Your task to perform on an android device: Add a due date of November 20 on the Habitica app so that I can complete my future shopping for hiking boots and camping gear by this date.
Image 0: 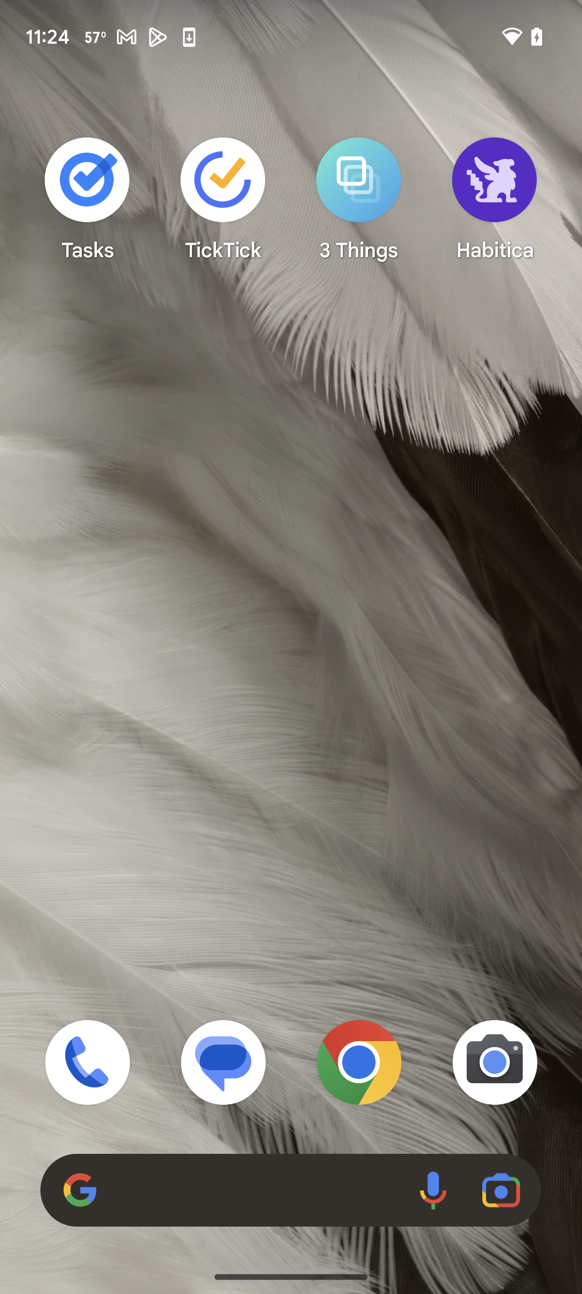
Open Habitica app
Step 0: open app "Habitica"
Image 1: 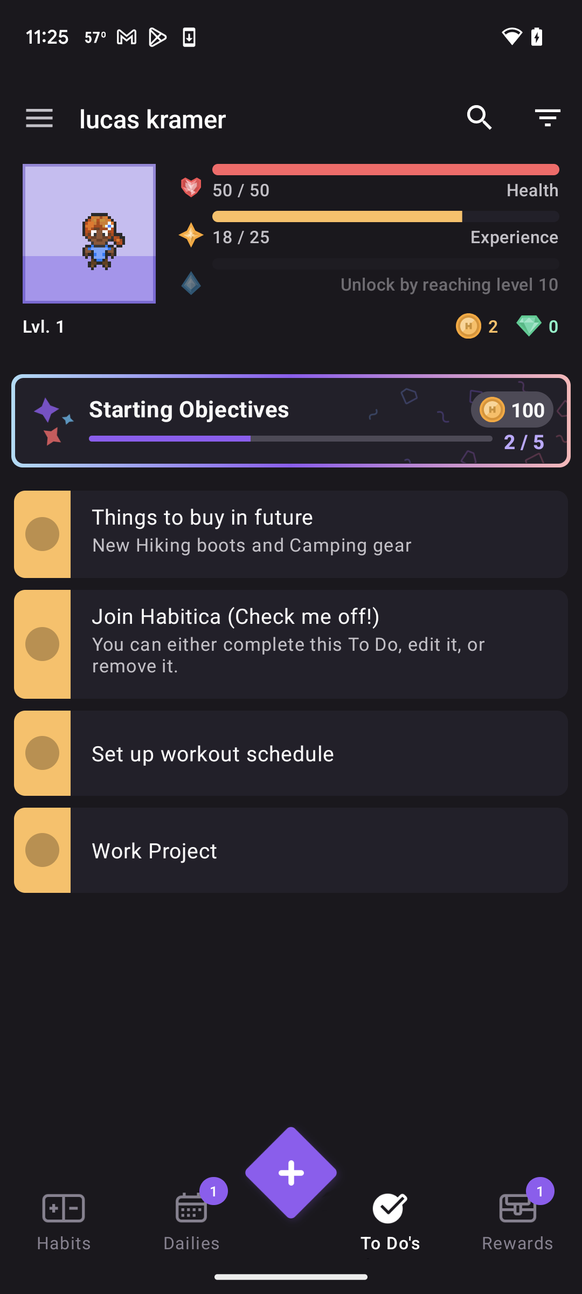
Click on Things to buy in future
Step 1: click (254, 545)
Image 2: 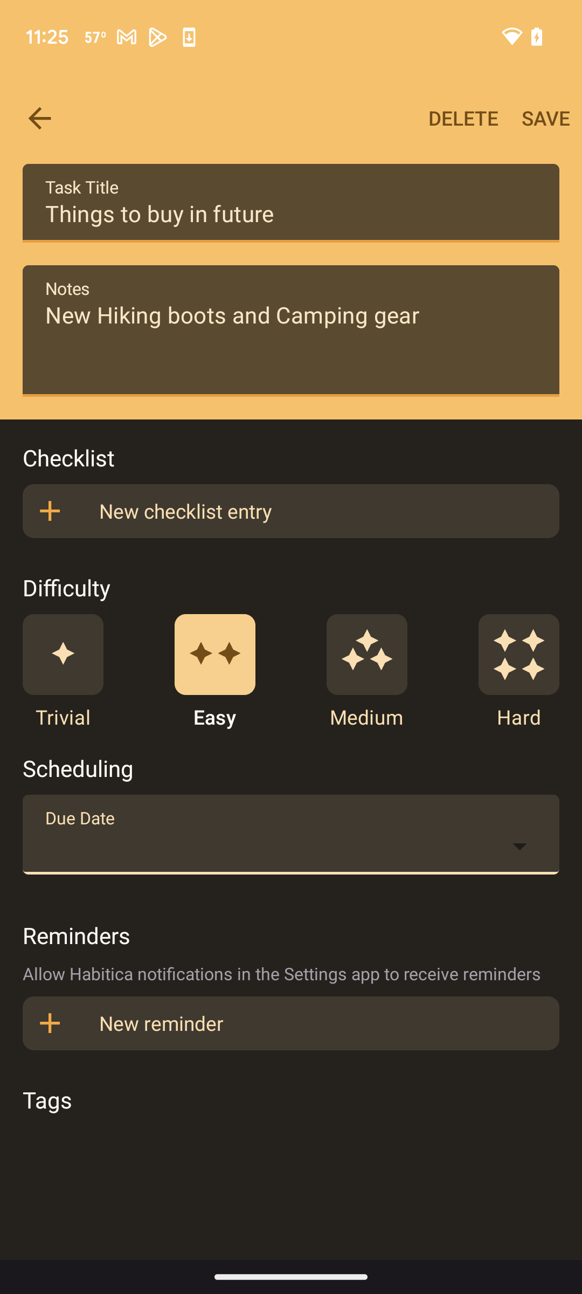
Click on due date
Step 2: click (101, 853)
Image 3: 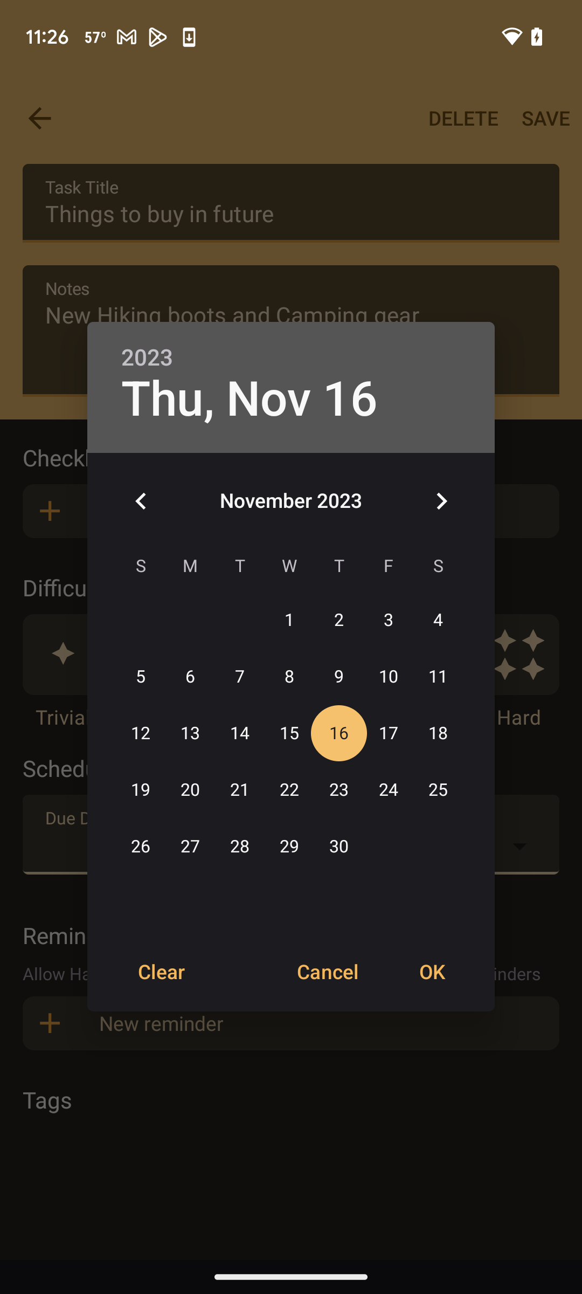
Select November 20
Step 3: click (190, 790)
Image 4: 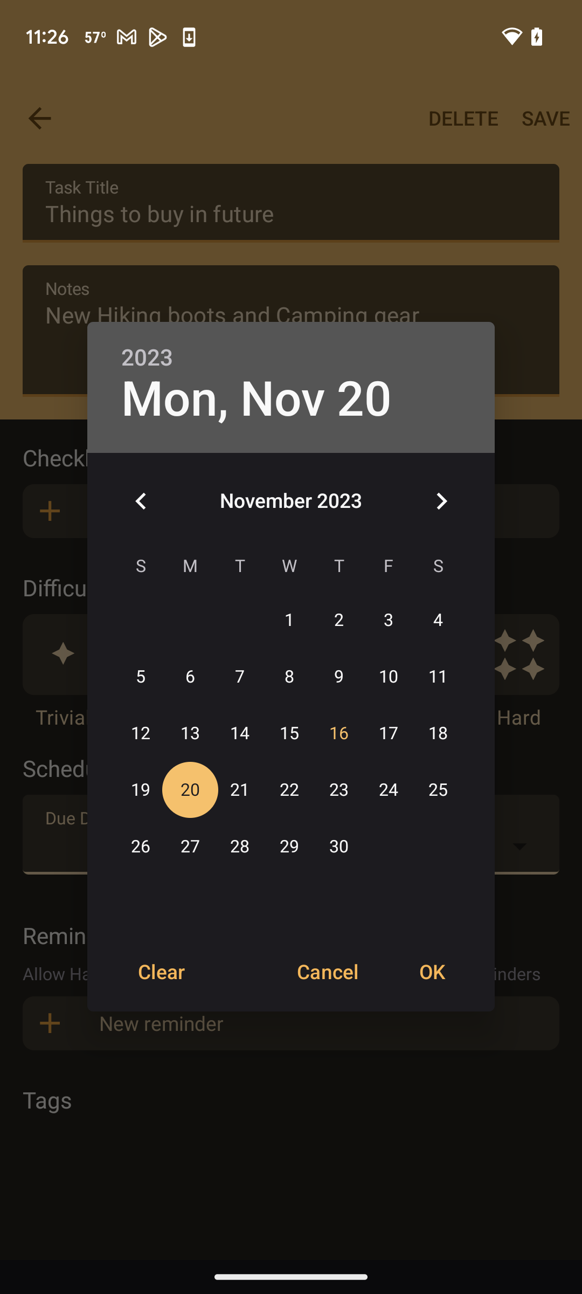
Click on OK
Step 4: click (432, 971)
Image 5: 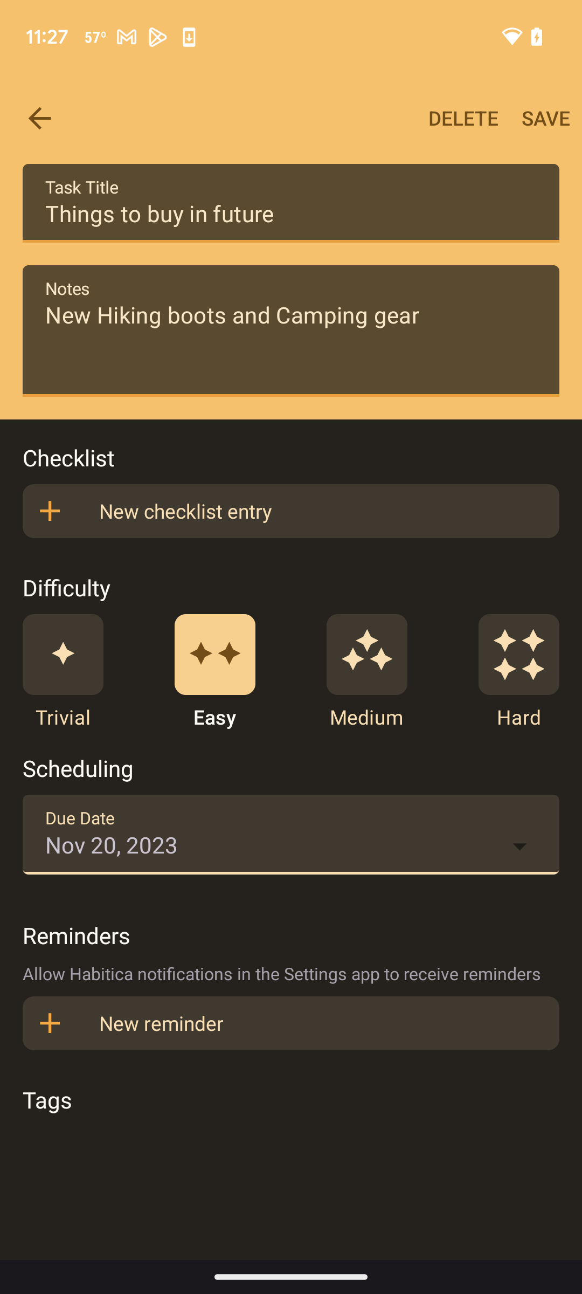
Click on save
Step 5: click (546, 118)